Your task to perform on an android device: I'd want to send the New Project Document to my friend Rick via gmail at rick.weinstein@dayrep.com.
Image 0: 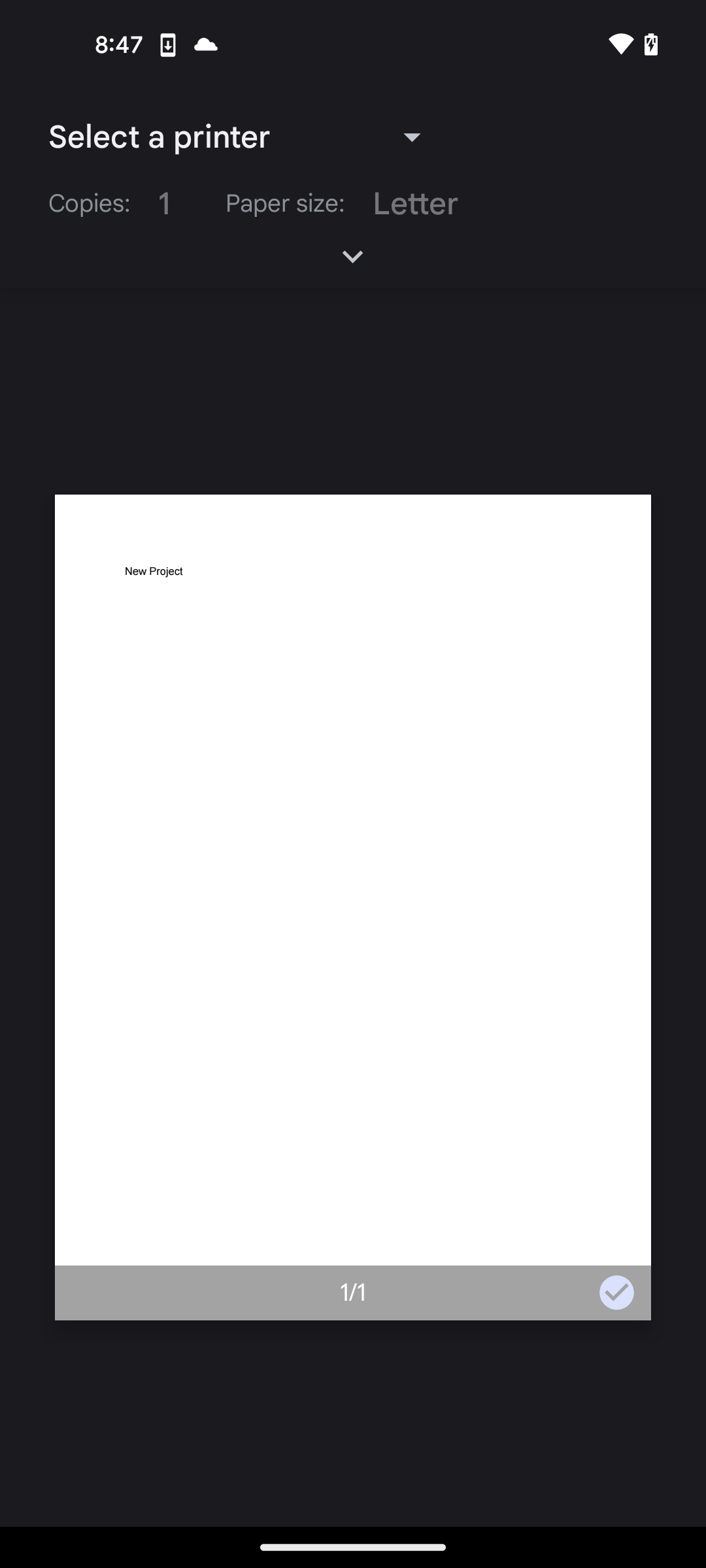
go back
Step 0: press back button
Image 1: 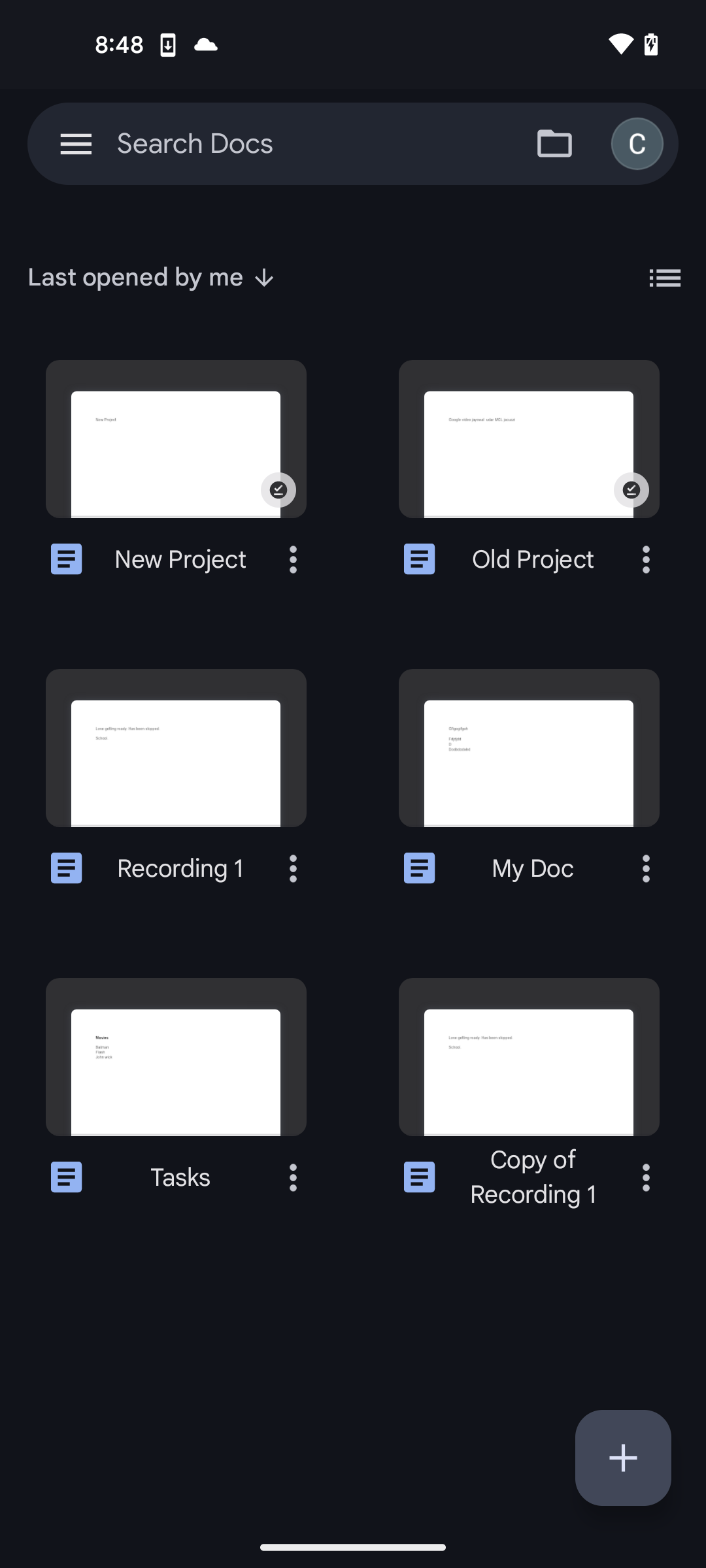
click on three dots icon of the New Project Document
Step 1: click (293, 559)
Image 2: 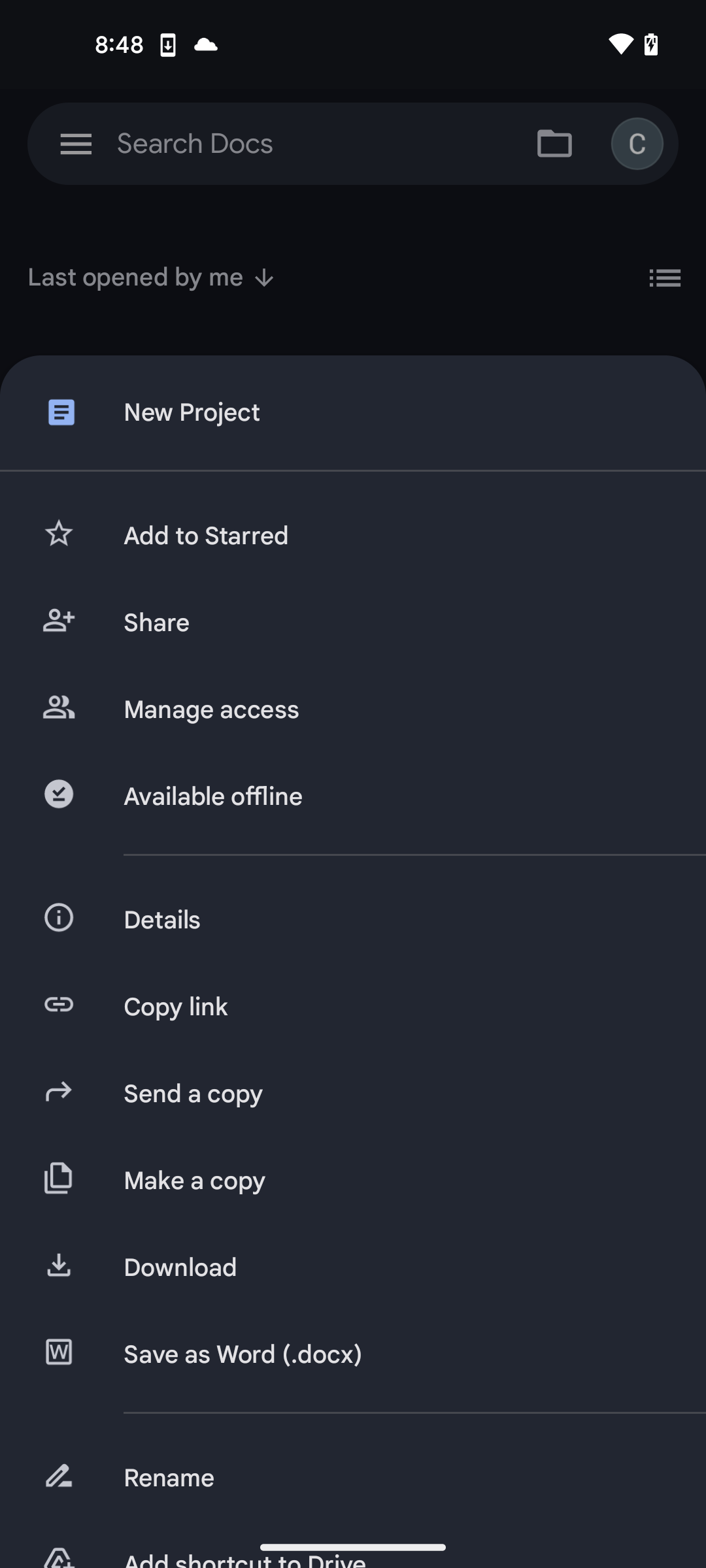
click on share
Step 2: click (394, 623)
Image 3: 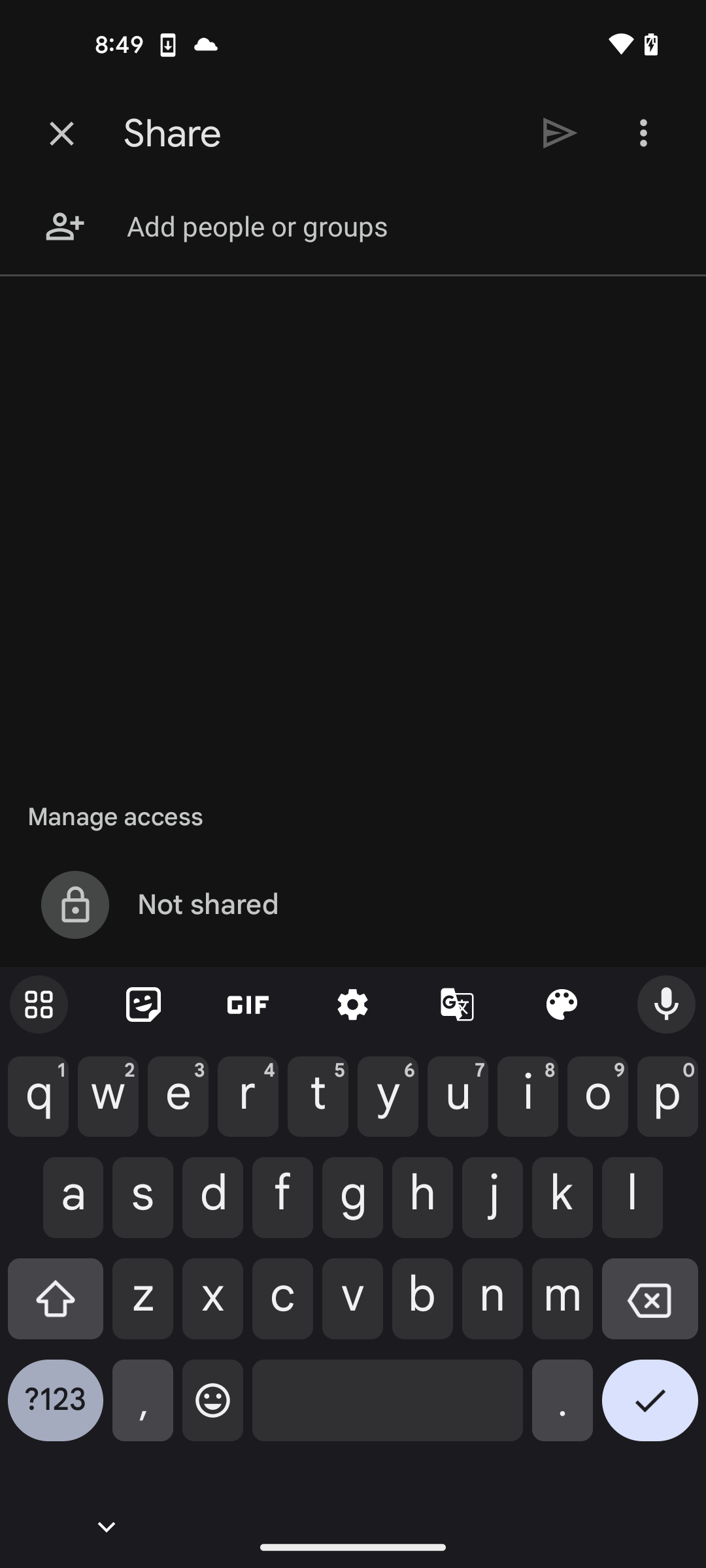
enter email id
Step 3: type "rick.weinstein@dayrep.com"
Image 4: 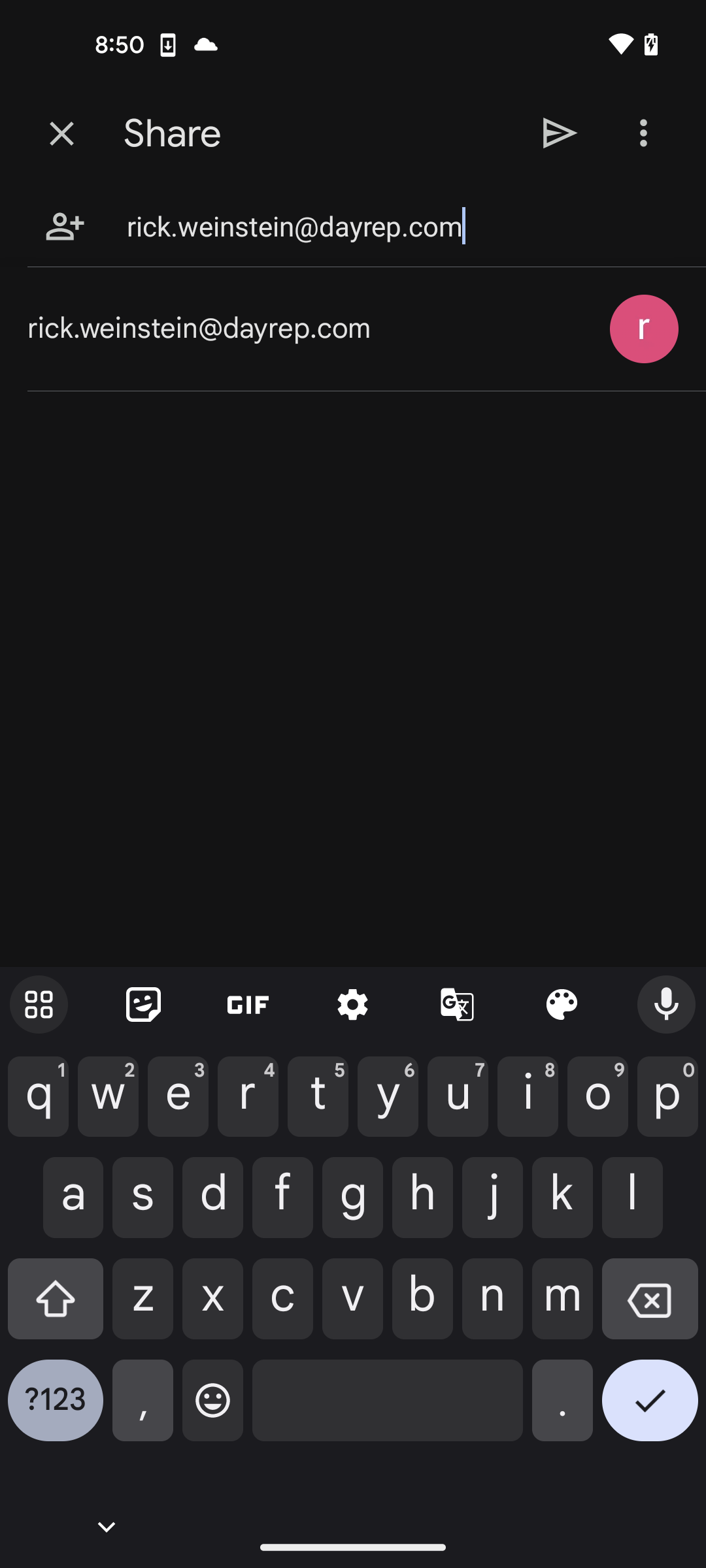
select the id
Step 4: click (308, 329)
Image 5: 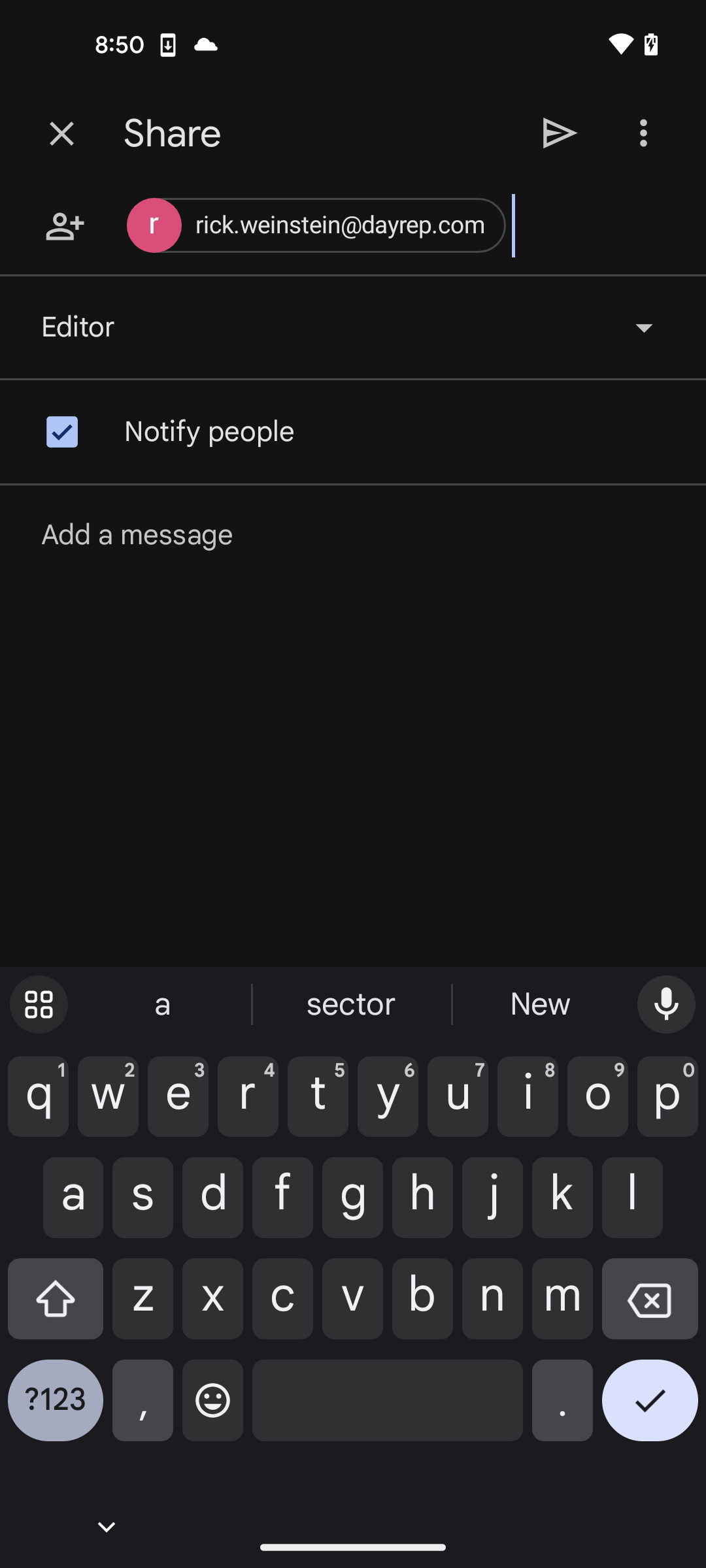
click on send icon
Step 5: click (560, 133)
Image 6: 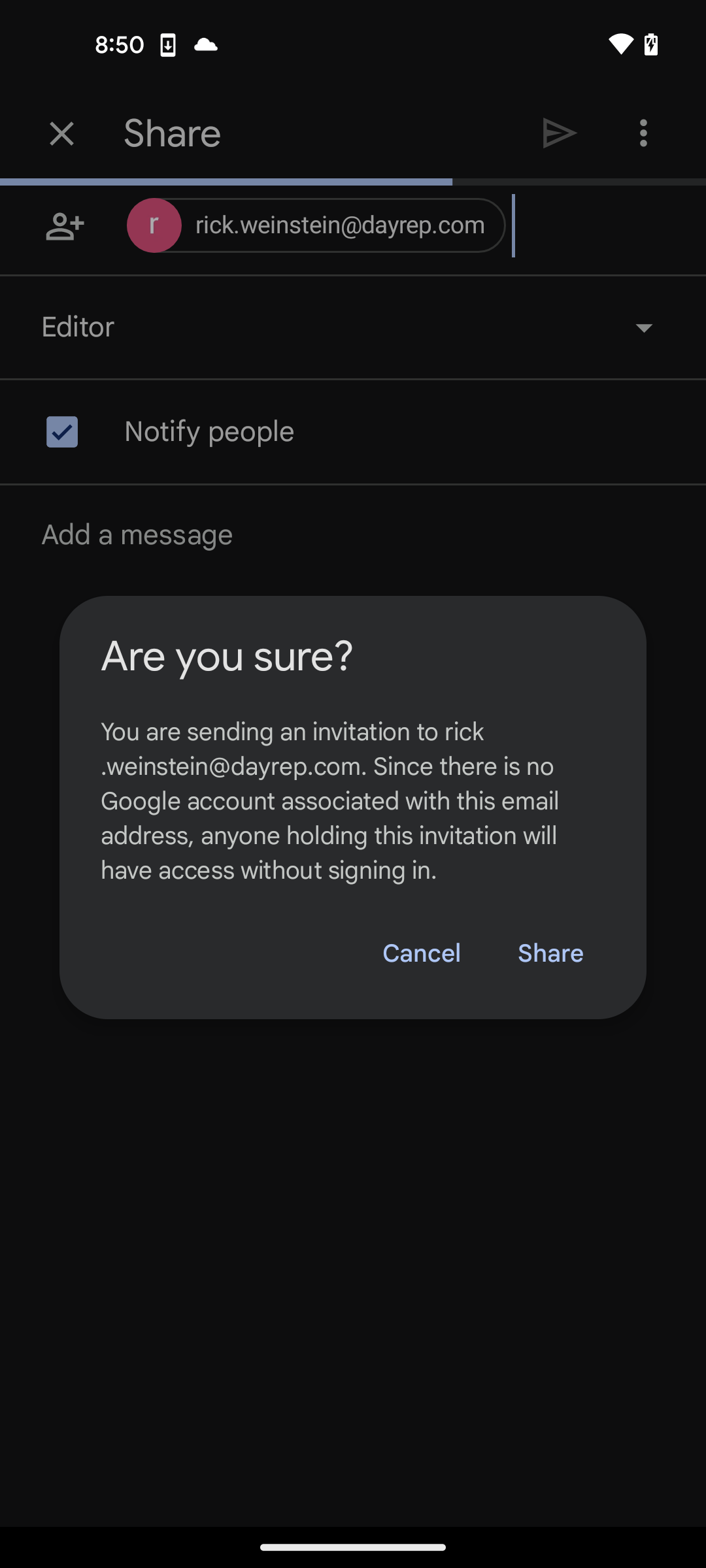
click on share to confirm
Step 6: click (550, 954)